Your task to perform on an android device: In order to inquire about the availability of the spa facilities at the Lotte Hotel Seattle, I need to reach customer service using the Kayak app.
Image 0: 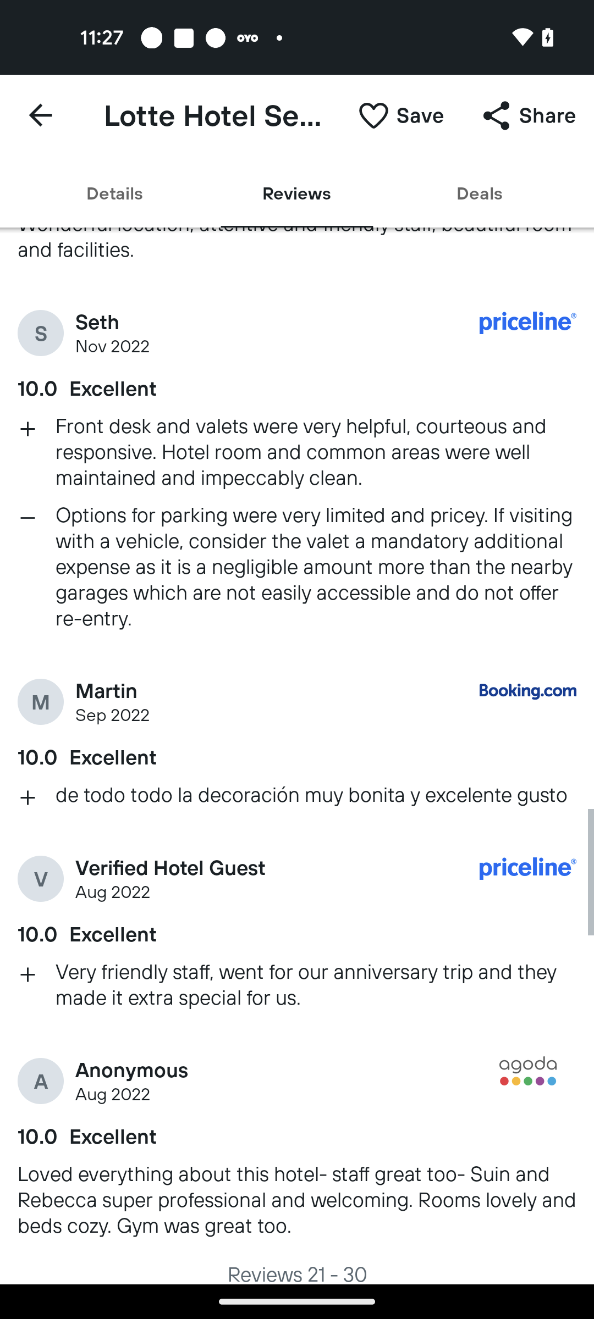
Go to the Deals tab
Step 0: click (480, 193)
Image 1: 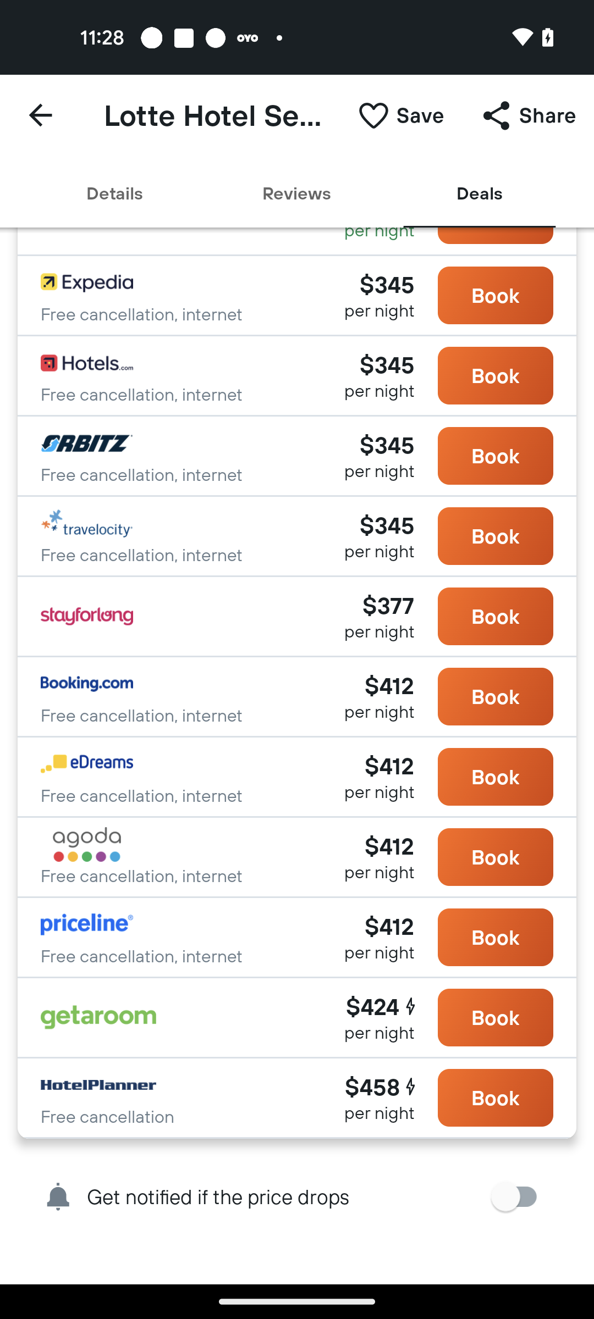
Go to the Details tab
Step 1: click (114, 193)
Image 2: 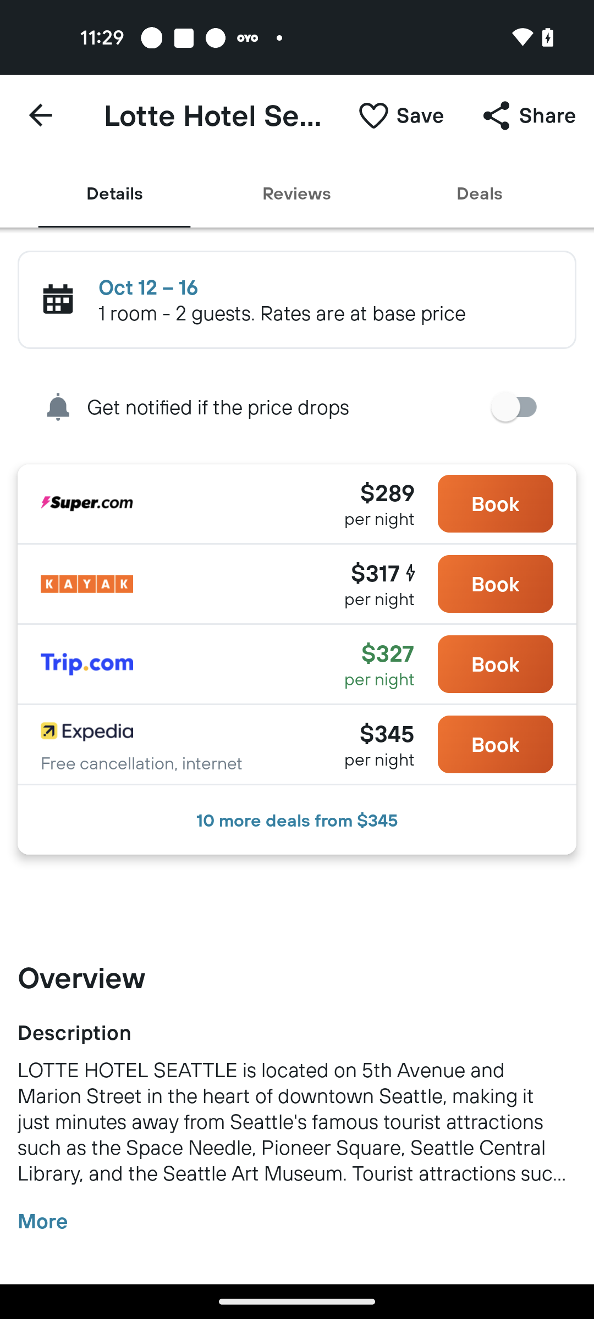
Swipe up to view Customer support option 
Step 2: scroll down
Image 3: 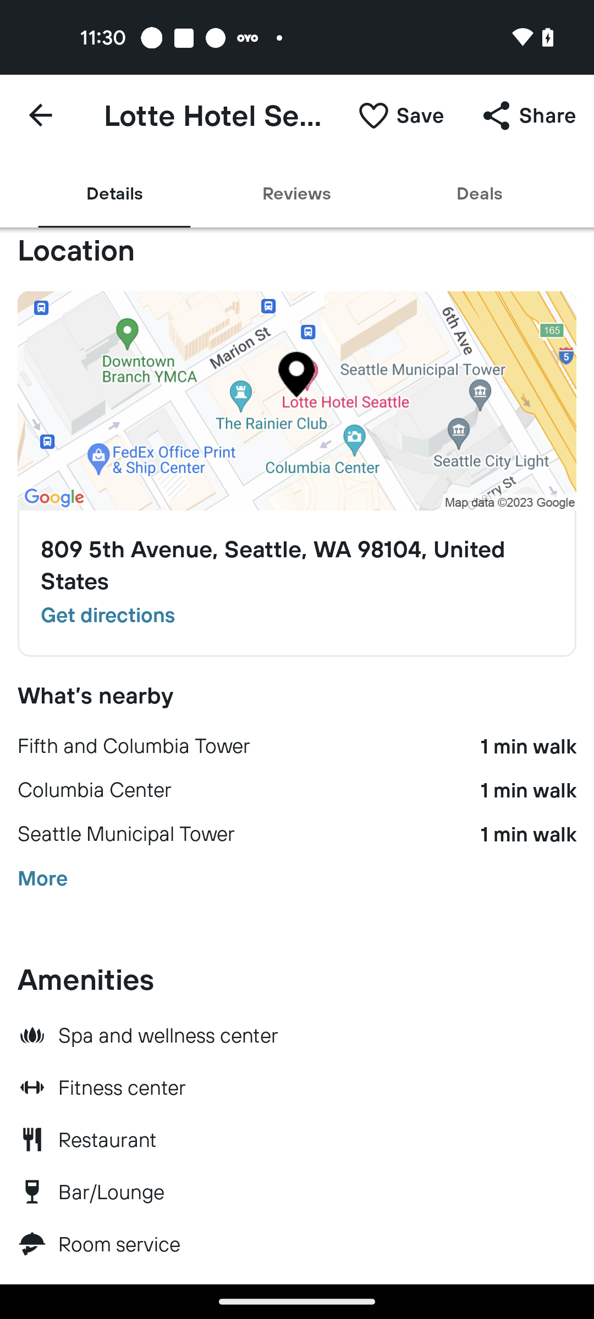
Swipe up to view Customer support option 
Step 3: scroll down